Your task to perform on an android device: I want to view my cart so that I can buy oats later.
Image 0: 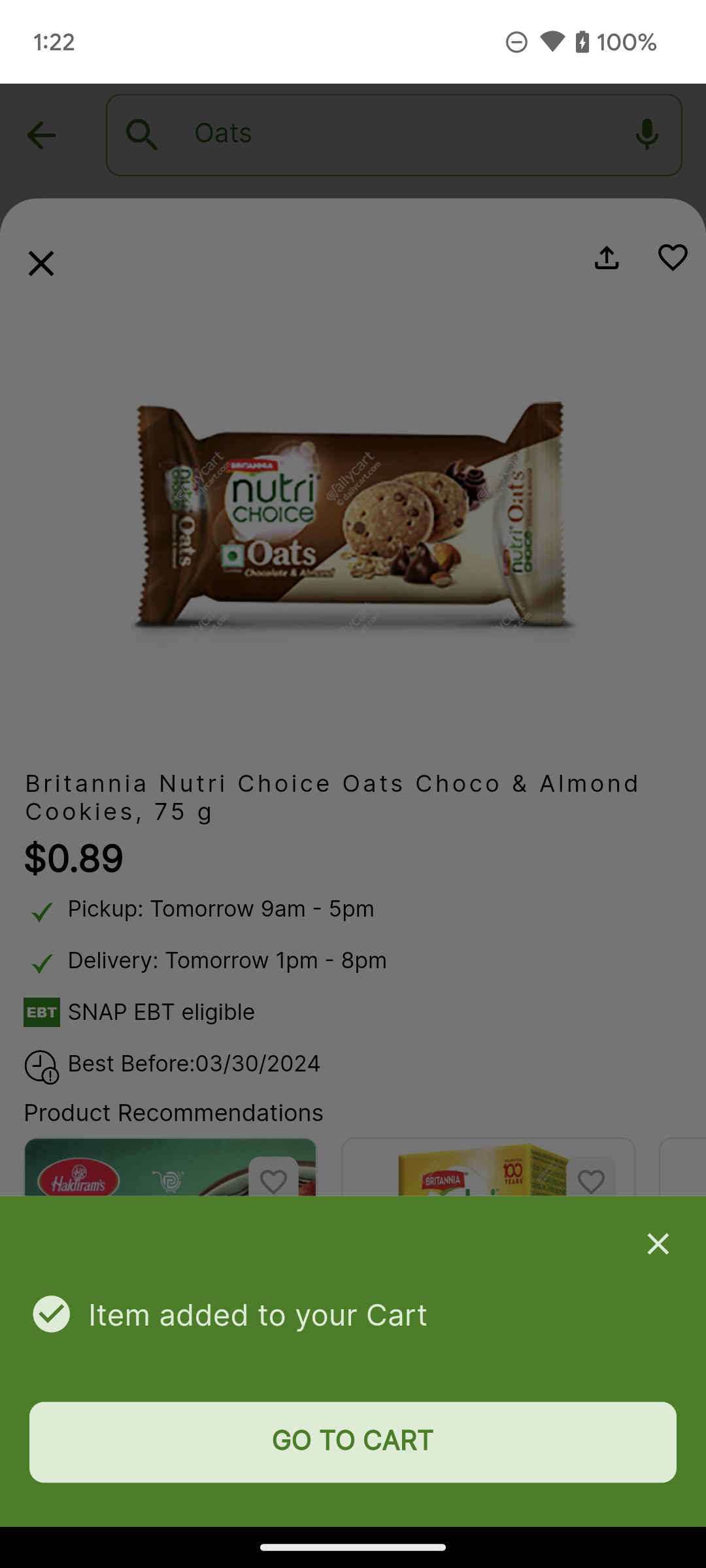
Click on the GO TO CART option on the screen.
Step 0: click (352, 1442)
Image 1: 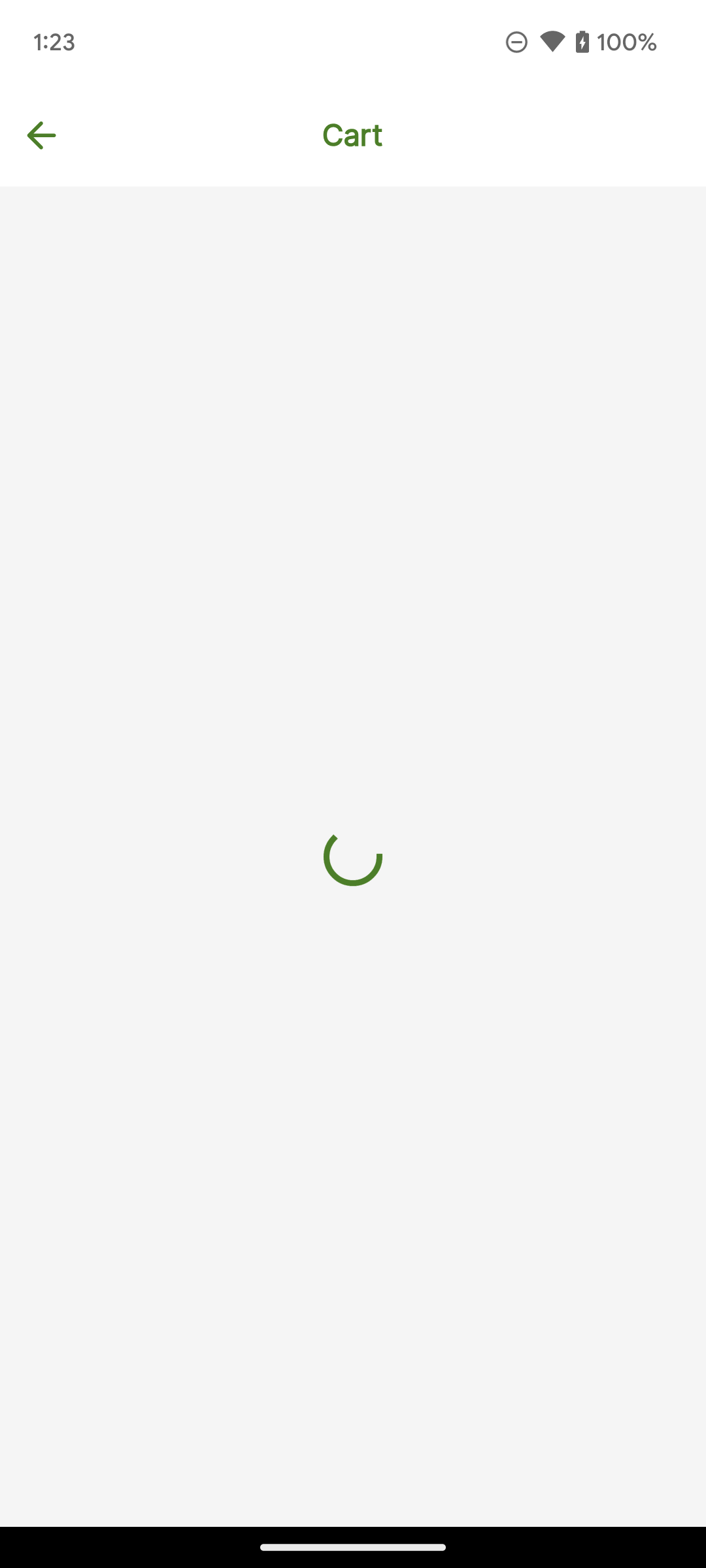
Click on the GO TO CART option on the screen.
Step 1: wait